Your task to perform on an android device: My tv wallmount was damaged yesterday and I want to fix it, search for the 65 inch tv wallmount on alibaba.com app.
Image 0: 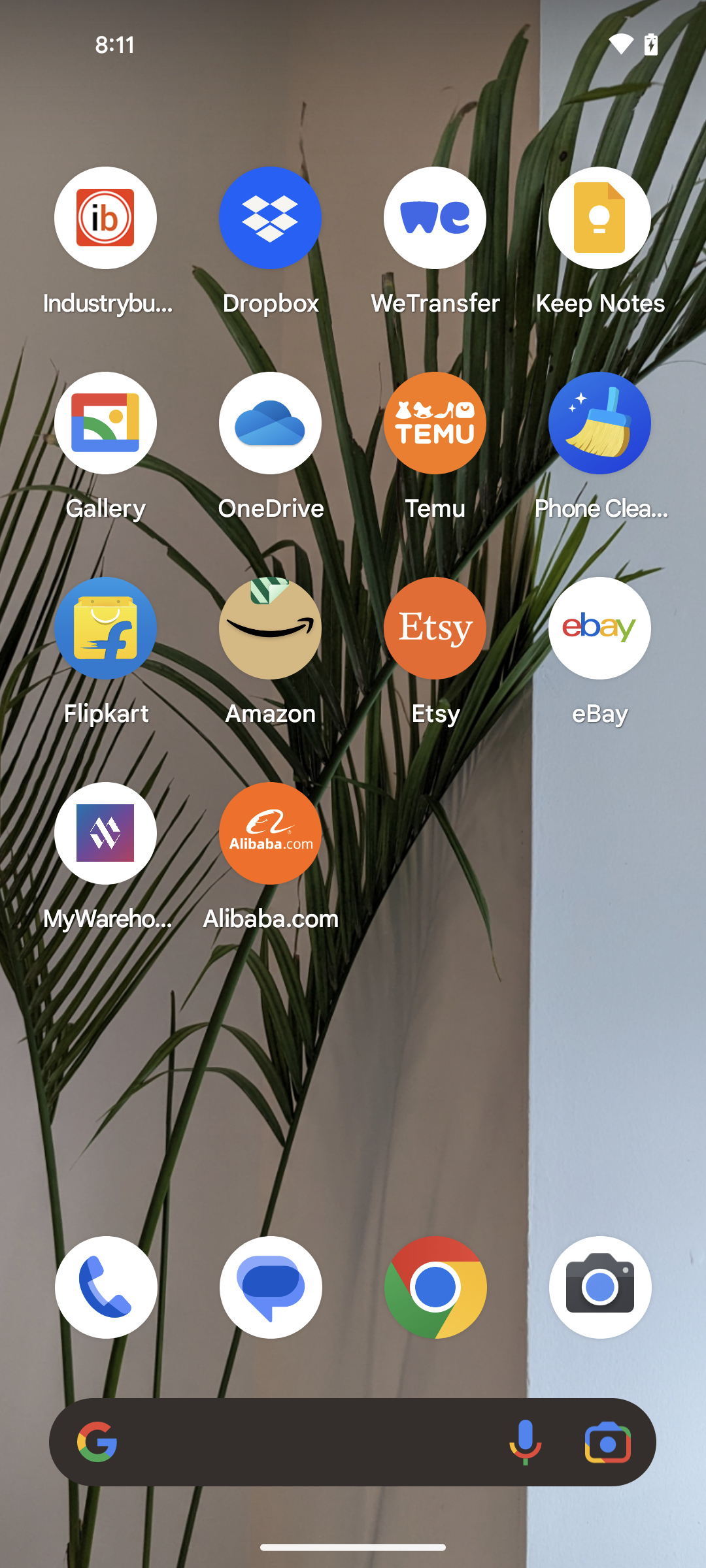
Open the alibaba.com app
Step 0: open app "Alibaba.com"
Image 1: 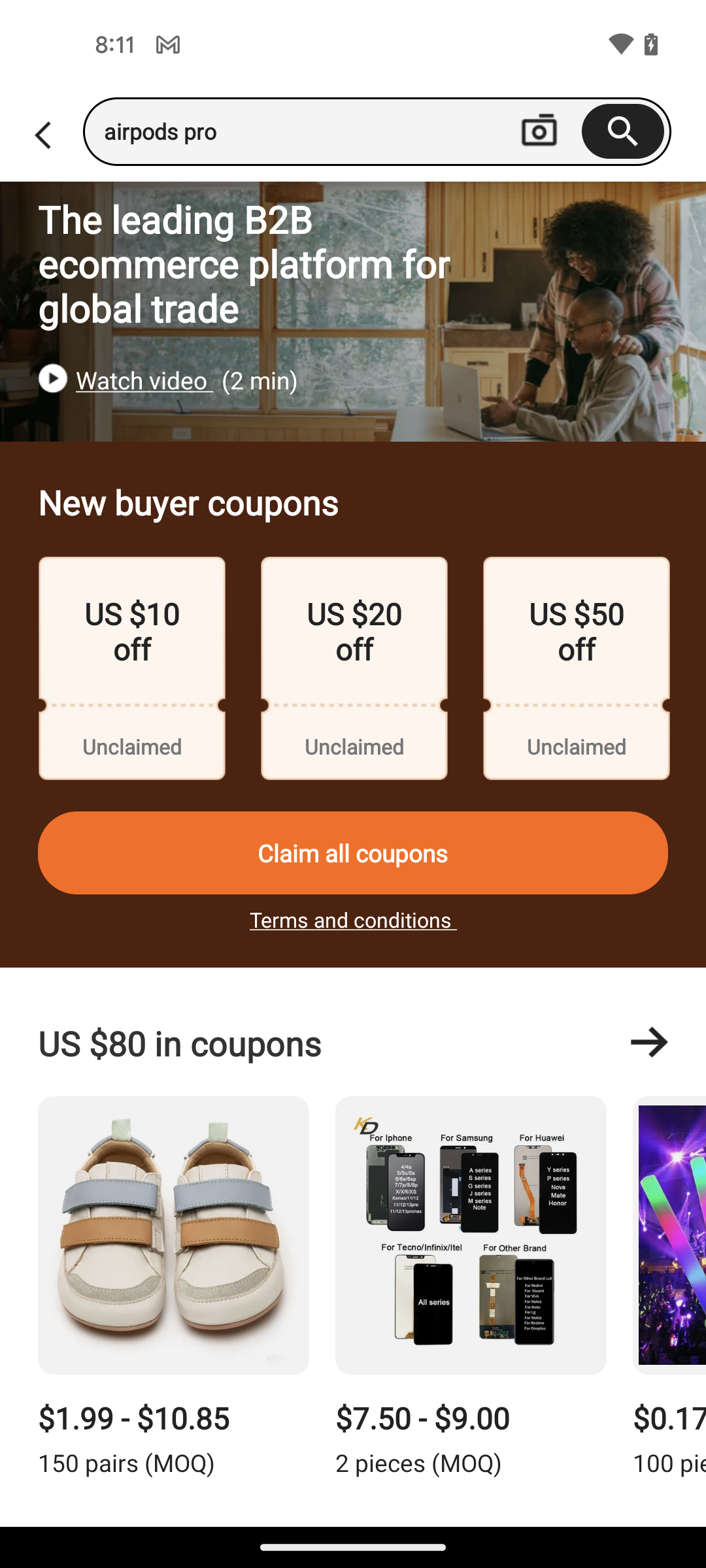
Tap on the search bar at the top of the screen
Step 1: click (304, 131)
Image 2: 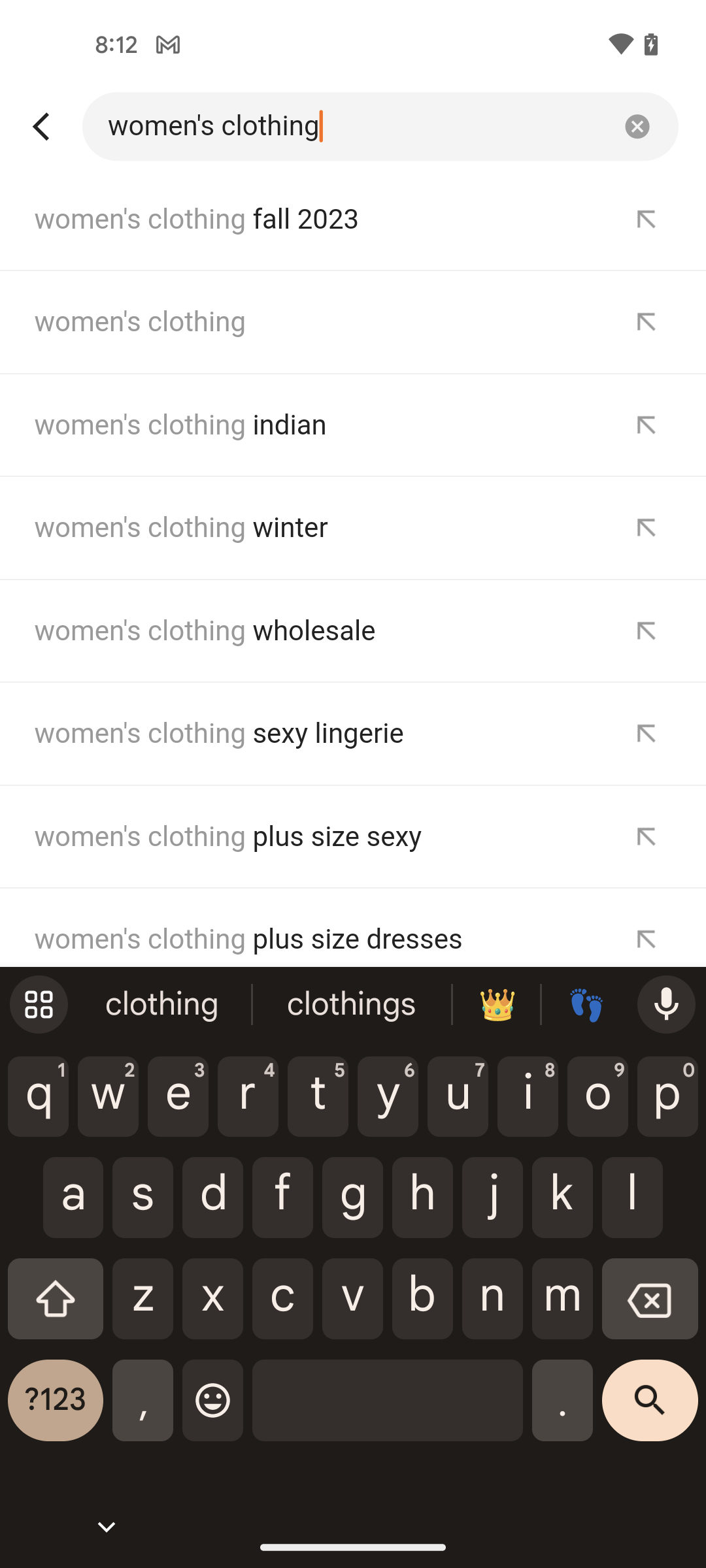
Tap on the cross icon to clear the search bar
Step 2: click (353, 763)
Image 3: 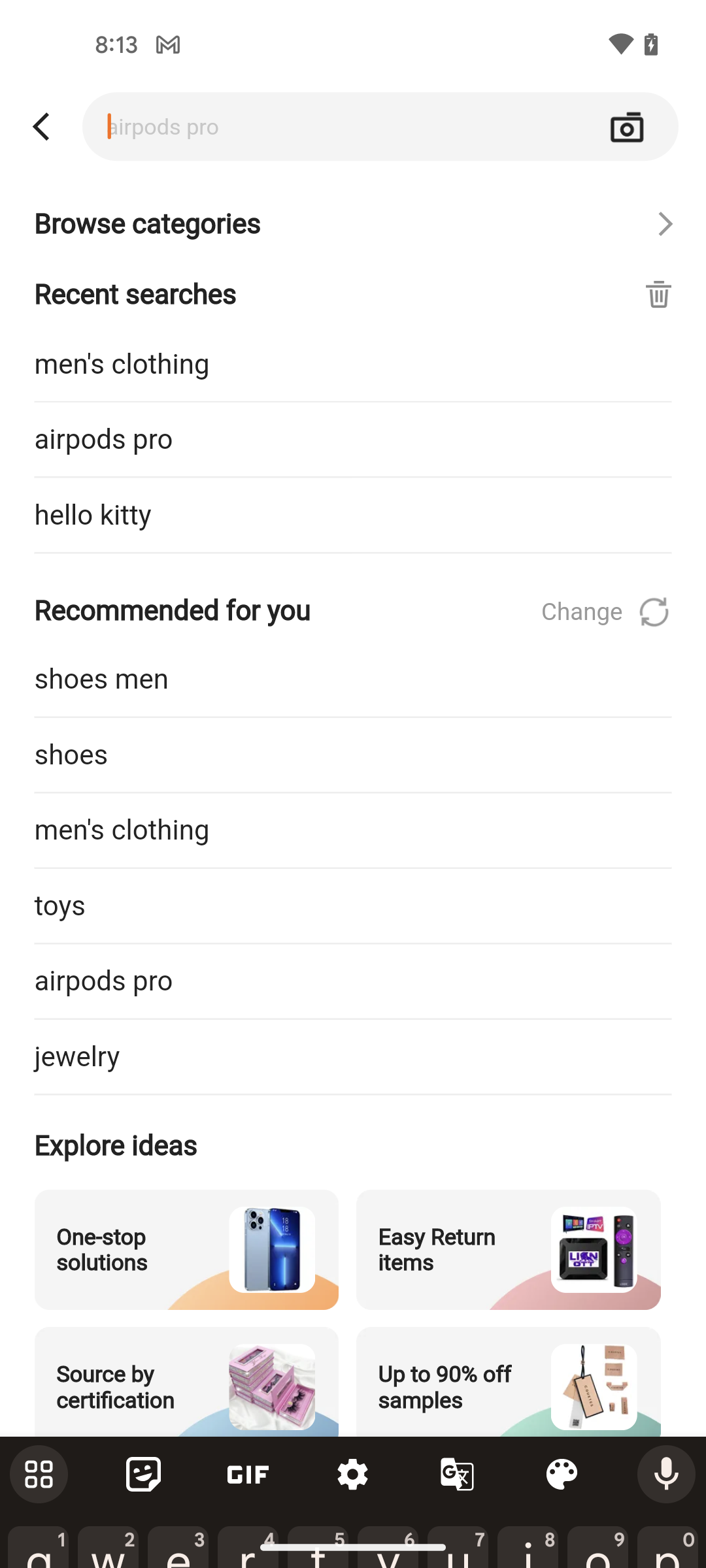
Search for the 65 inch tv wallmount
Step 3: type "65 inch tv wallmount"
Image 4: 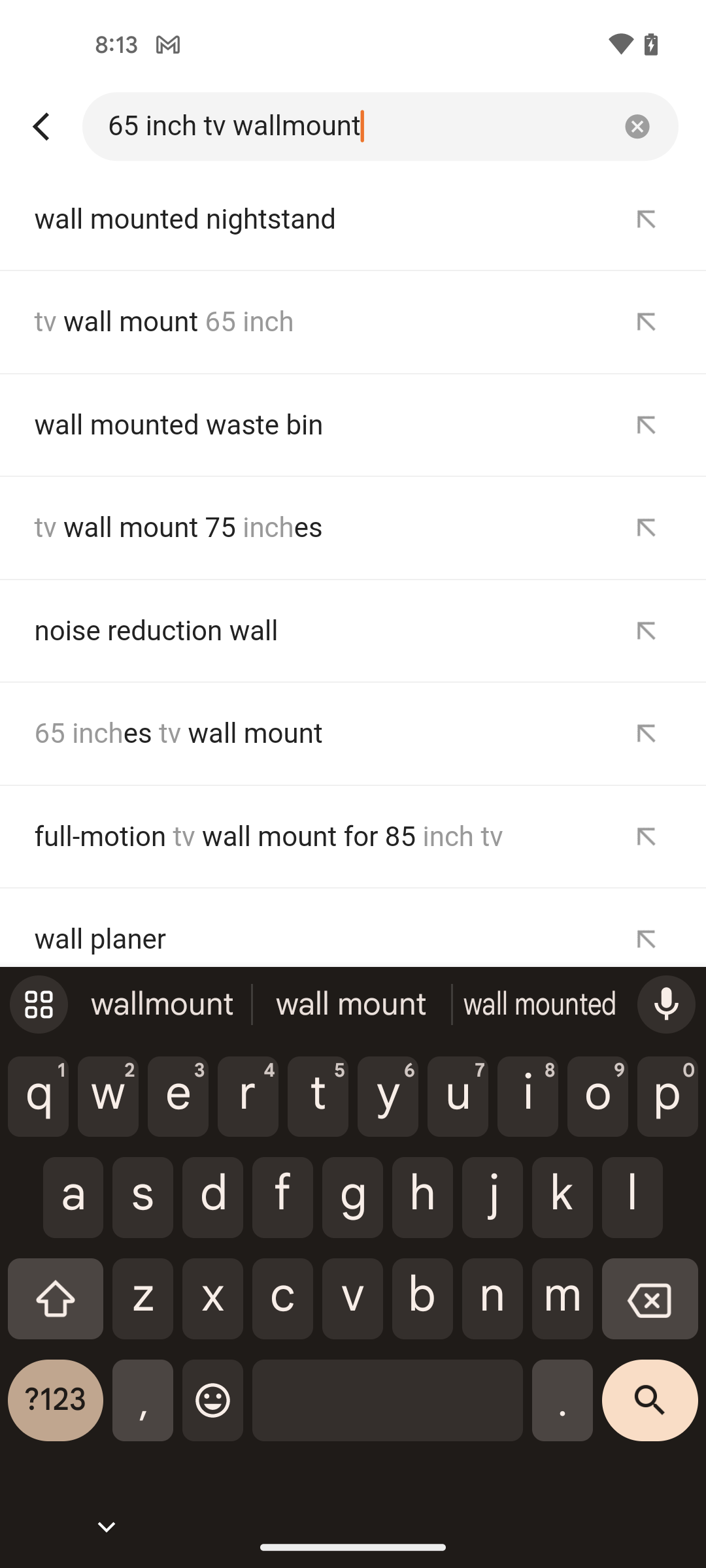
Tap on the second search result
Step 4: click (353, 763)